Your task to perform on an android device:  Search note name with Central Highland
Image 0: 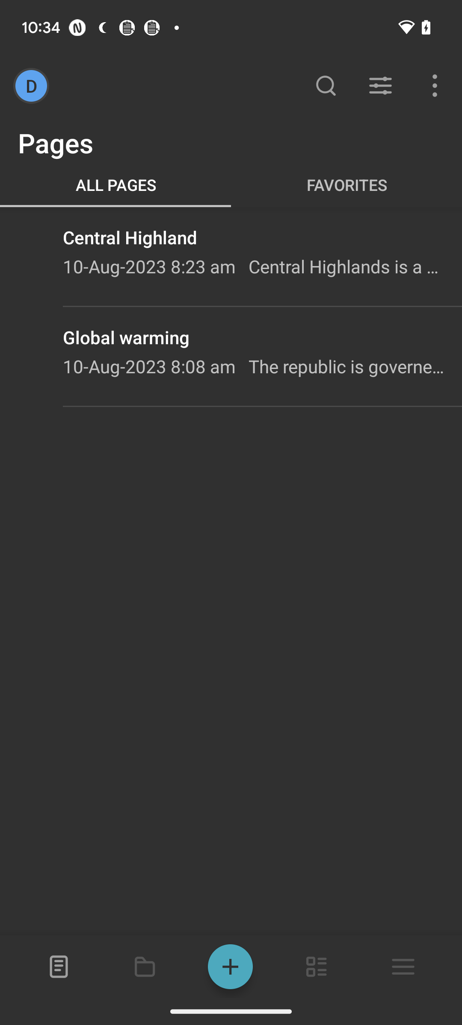
click on the search bar at the top of the screen
Step 0: click (326, 86)
Image 1: 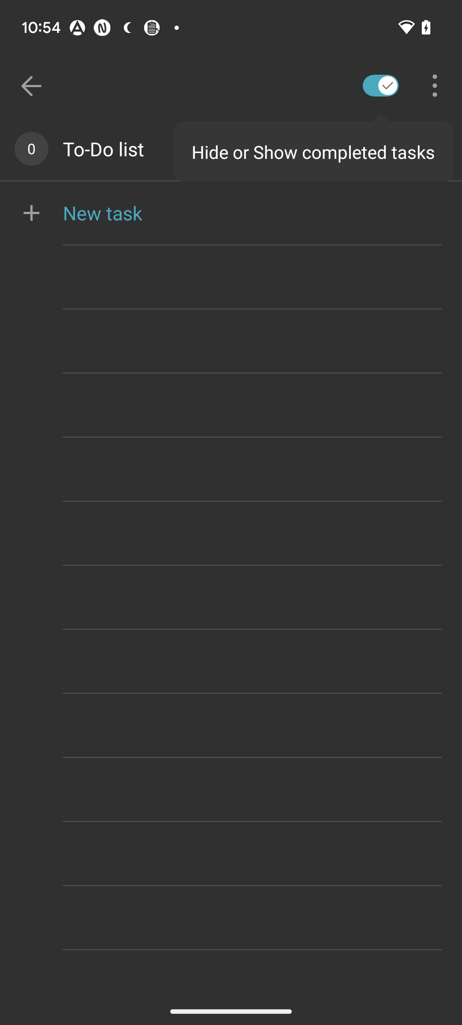
click on the search bar at the top of the screen
Step 1: wait
Image 2: 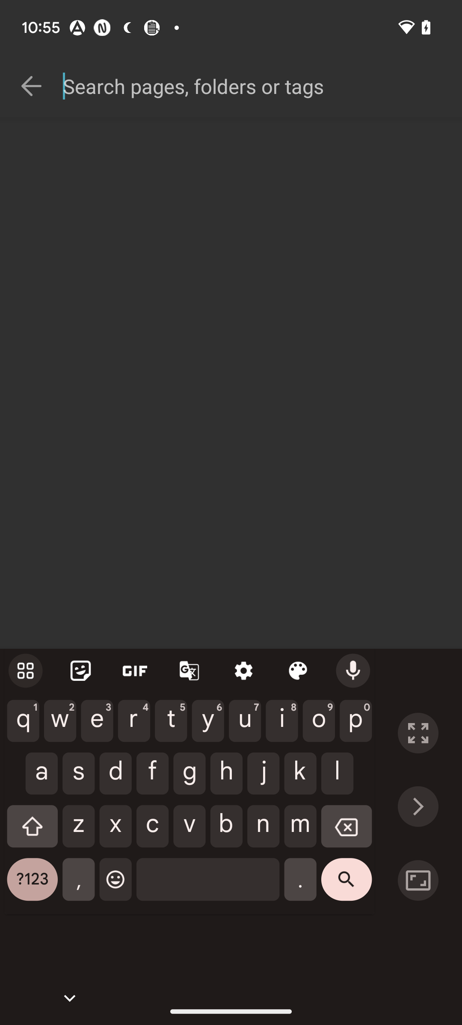
search notes central Highland 
Step 2: type "Central Highland"
Image 3: 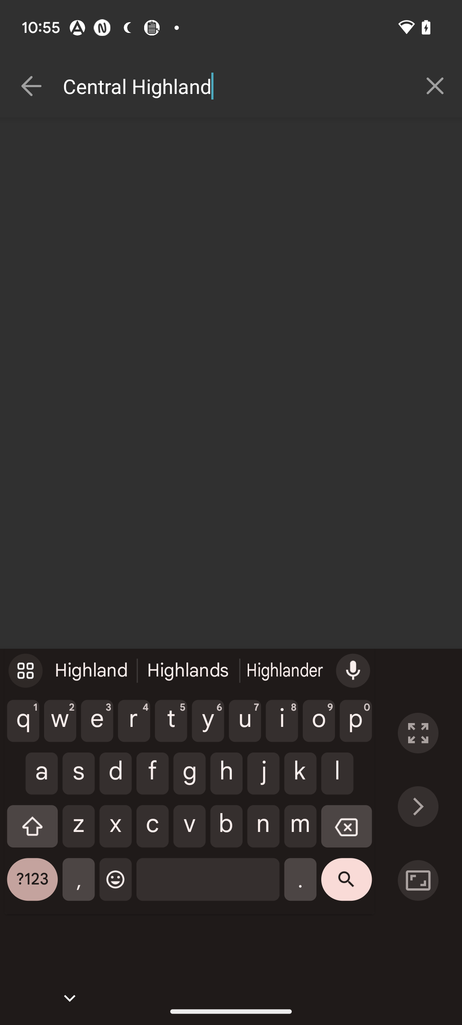
search notes central Highland 
Step 3: wait